Your task to perform on an android device: Before buying any hiking equipment, I would like to read the reviews of that equipment on the adidas app.
Image 0: 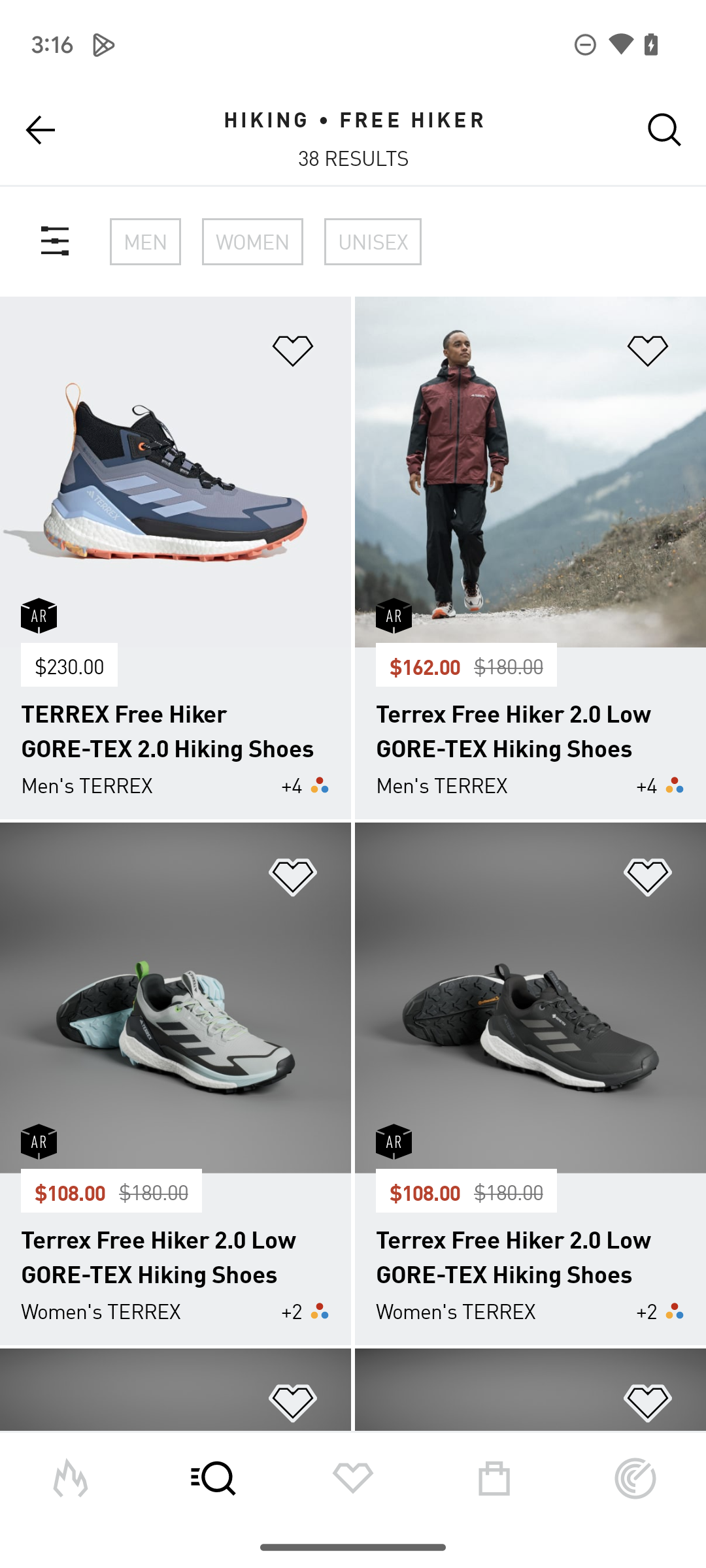
Click on the hiking shoes
Step 0: click (269, 479)
Image 1: 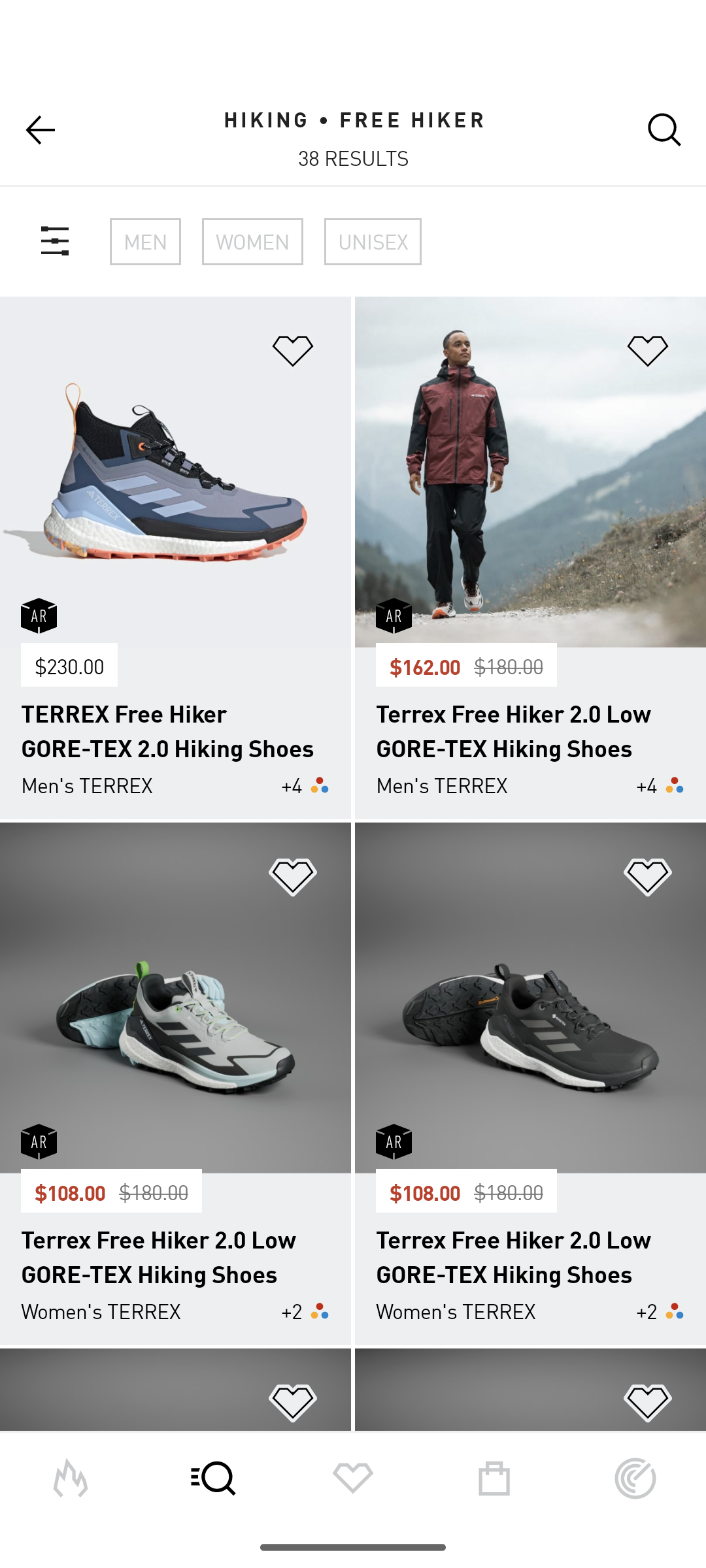
Click on the hiking shoes
Step 1: wait
Image 2: 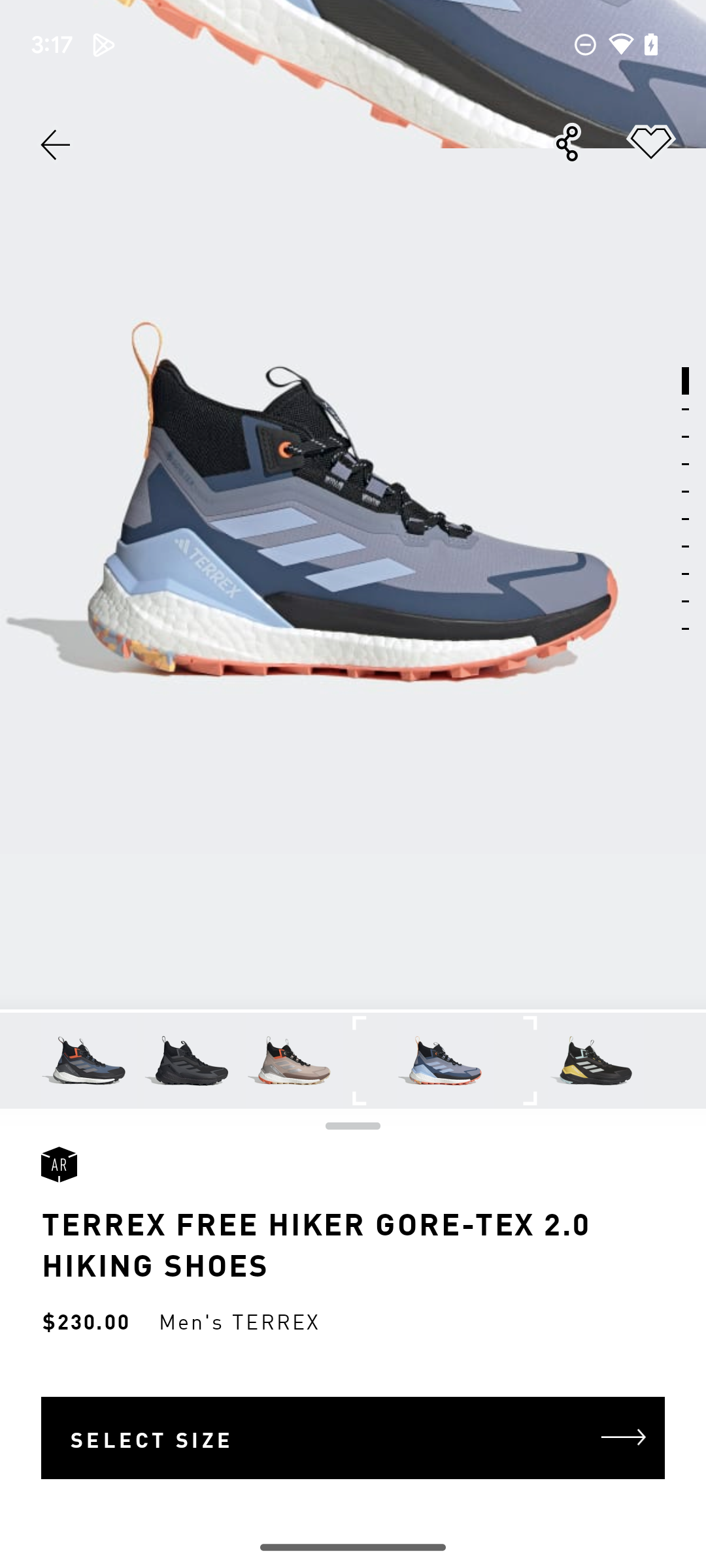
Swipe up to read reviews
Step 2: scroll down
Image 3: 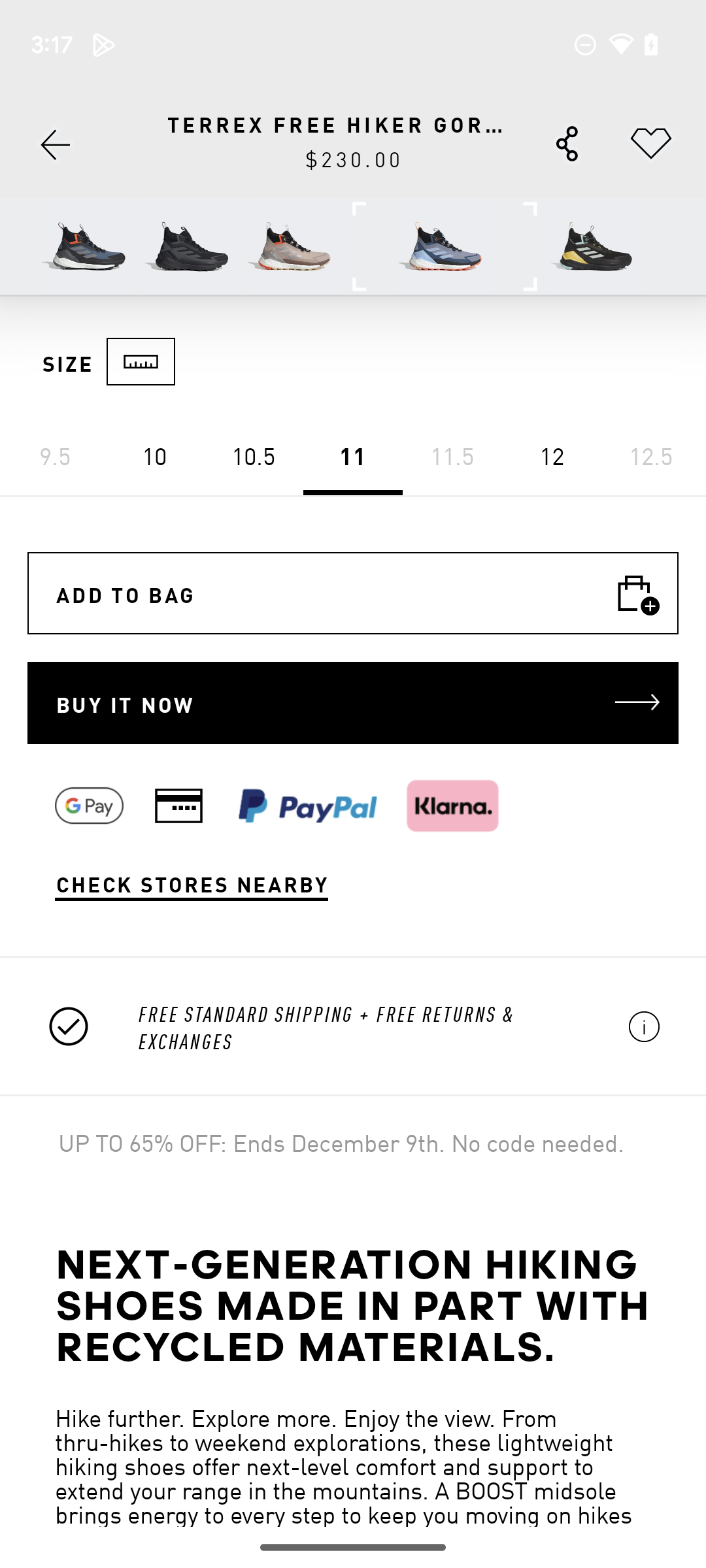
Swipe up to read reviews
Step 3: scroll down
Image 5: 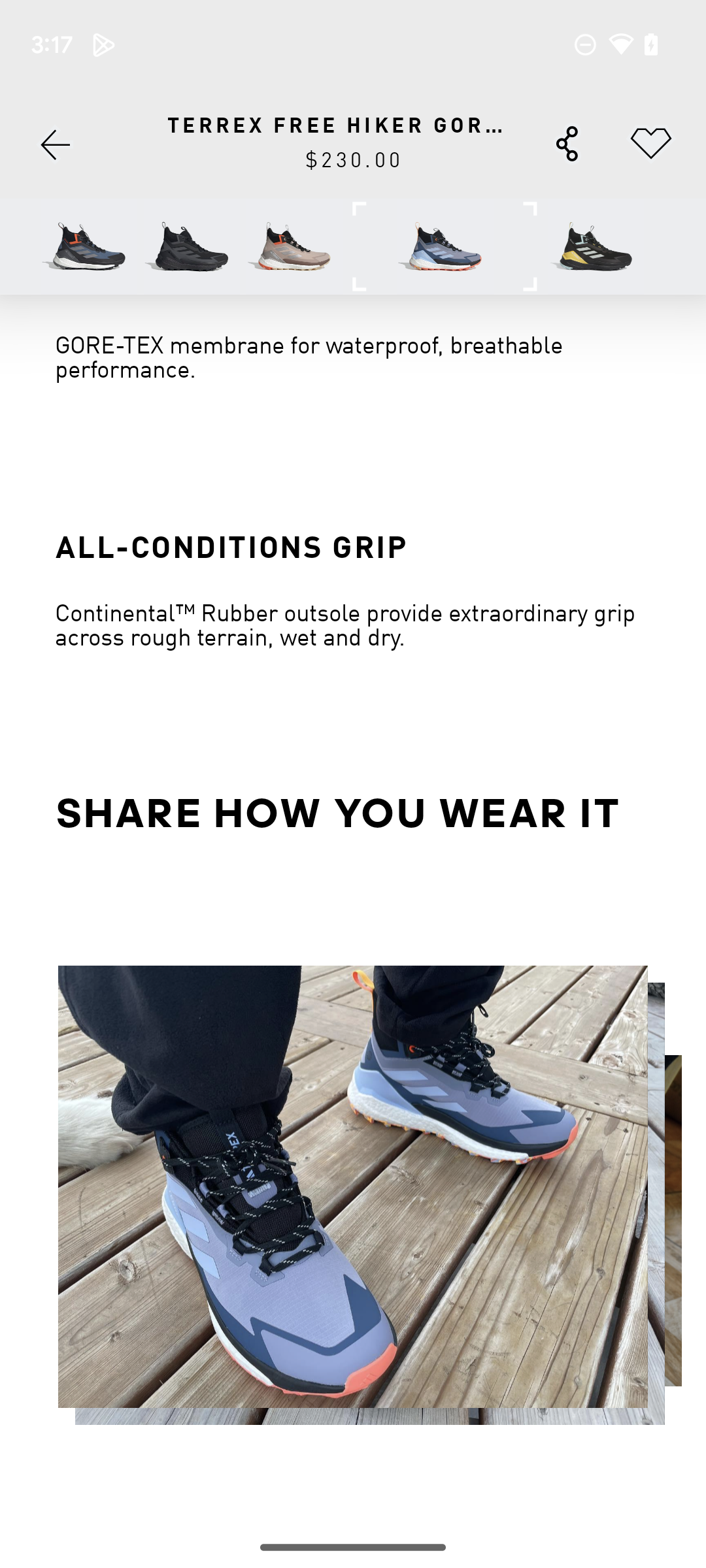
Swipe up to read reviews
Step 5: scroll down
Image 6: 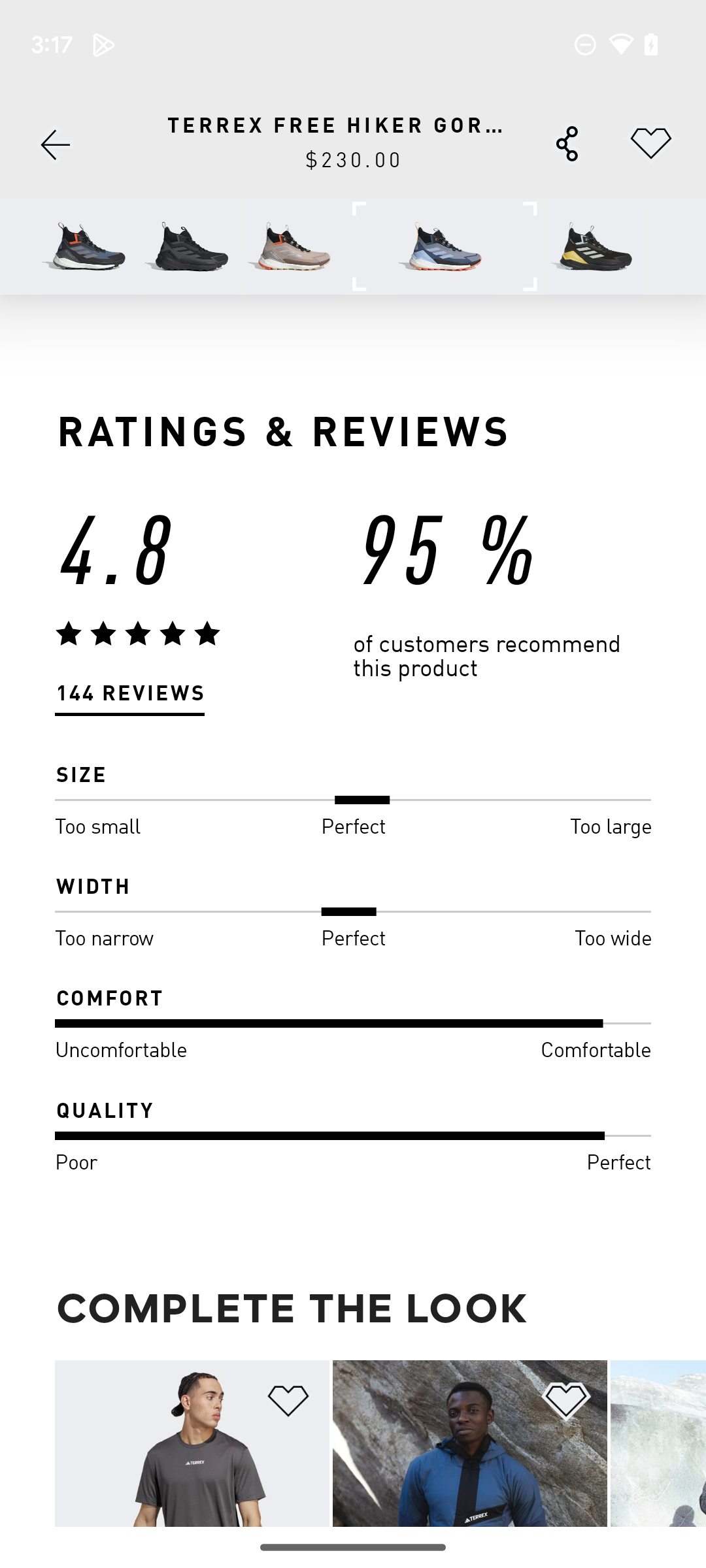
Click on reviews
Step 6: click (129, 694)